Your task to perform on an android device: I want to adjust the font size to at least 2 scales because the present font size is difficult to read on the Play Books app
Image 0: 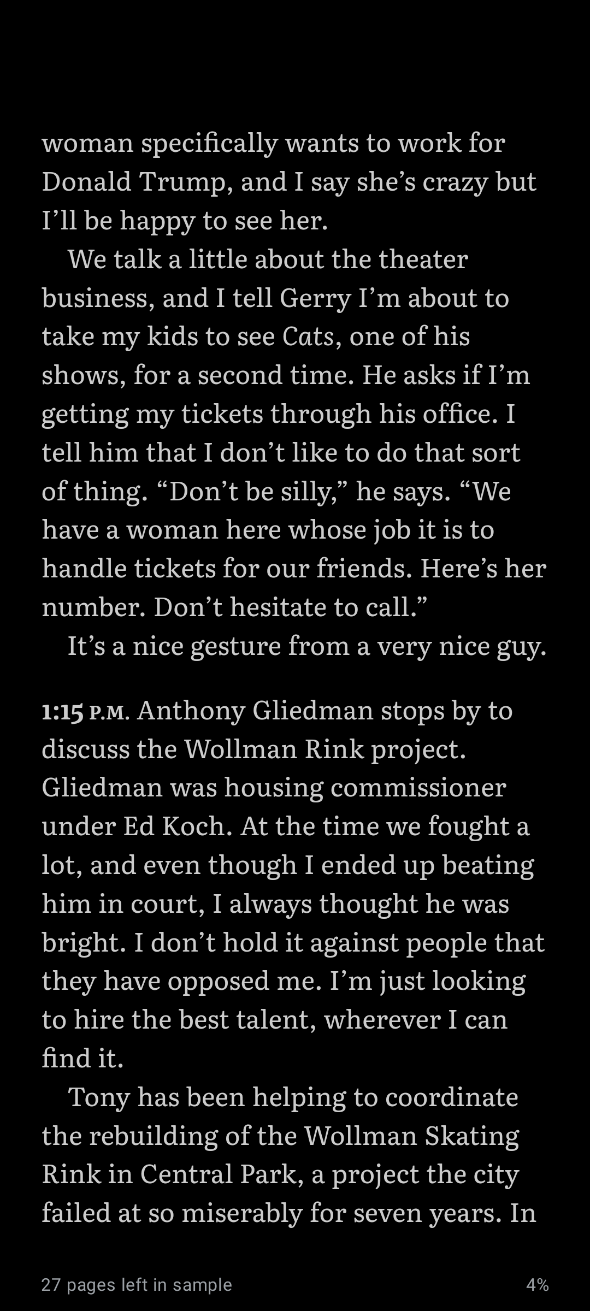
Click on the page
Step 0: click (295, 692)
Image 1: 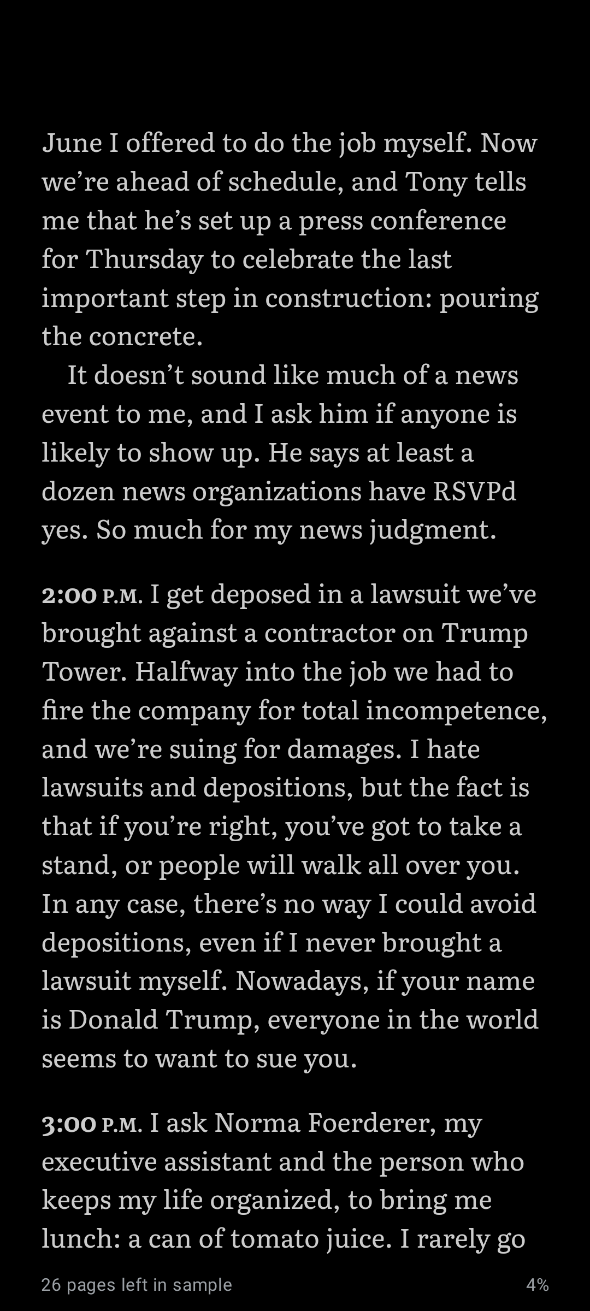
Click on the page
Step 1: click (295, 692)
Image 2: 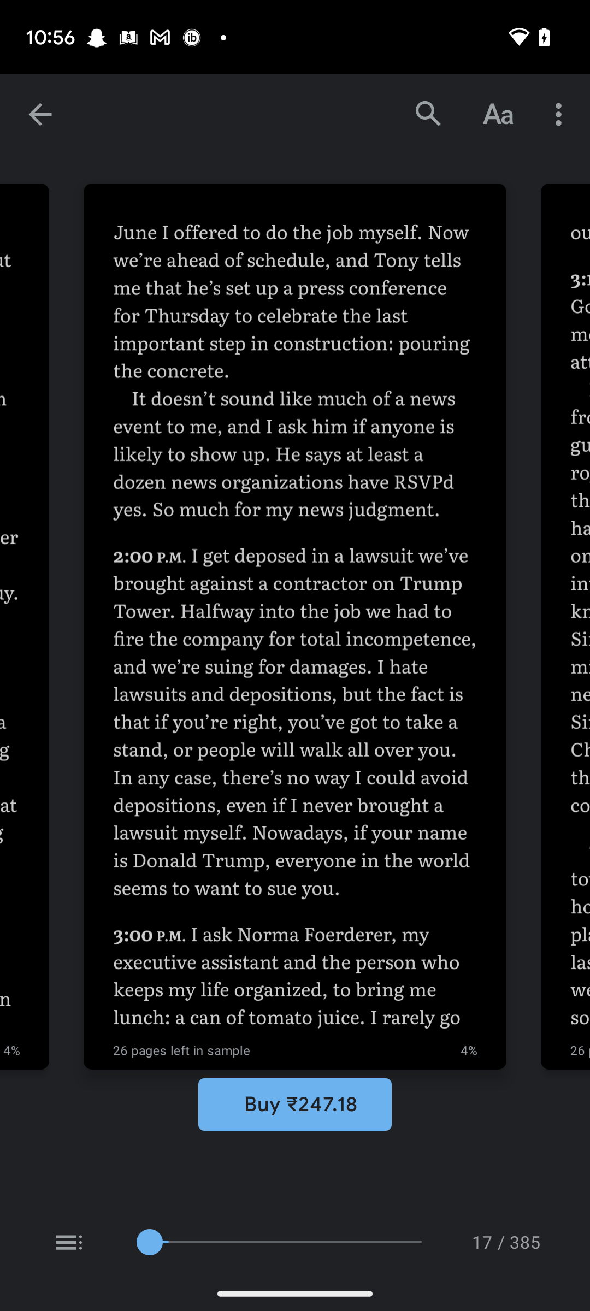
Click on the Font icon
Step 2: click (498, 114)
Image 3: 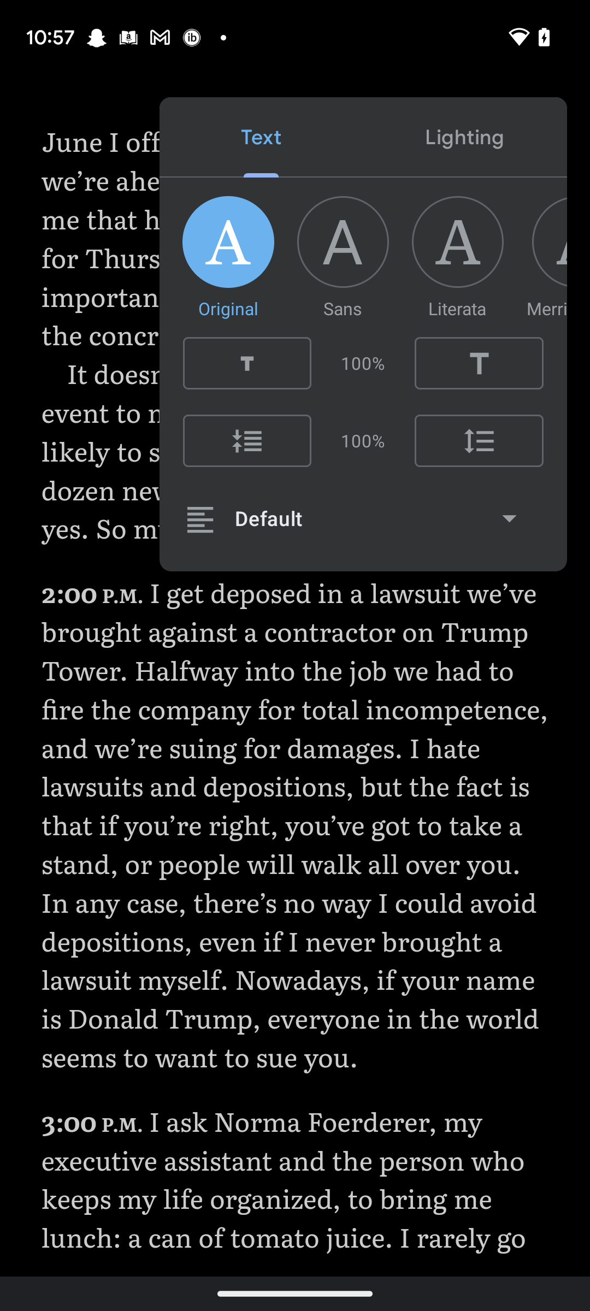
Click on the short T icon 
Step 3: click (247, 363)